Your task to perform on an android device: My kitchen's refrigerator has become faulty and old-fashioned, therefore I'm currently using the CoolBlue app to search for a new Samsung refrigerator 
Image 0: 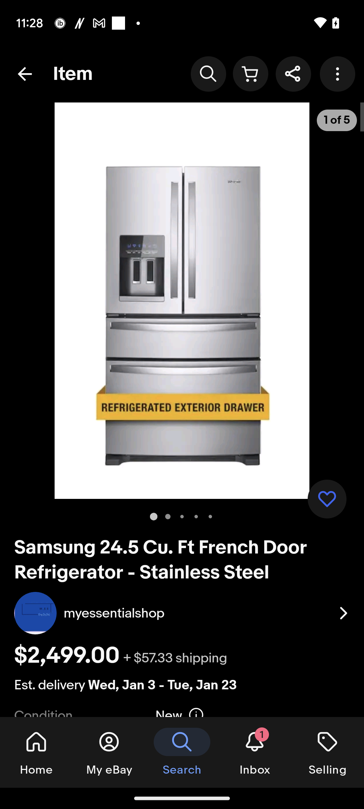
open the Coolblue app
Step 0: open app "Coolblue"
Image 1: 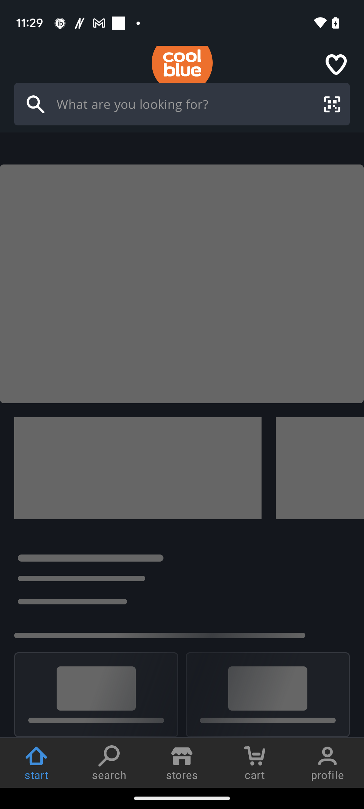
open the Coolblue app
Step 1: wait
Image 2: 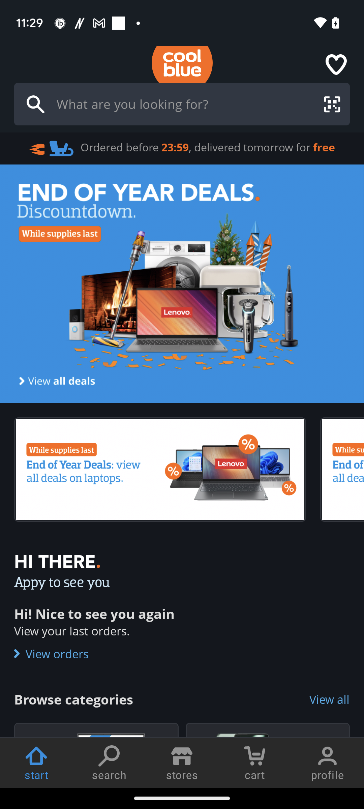
Click on the search icon
Step 2: click (182, 104)
Image 3: 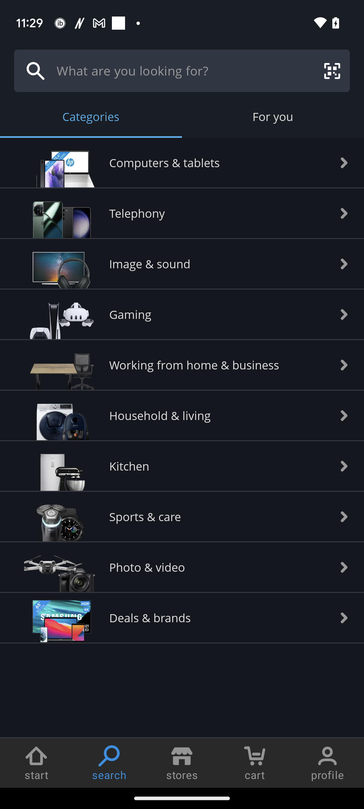
Click on the search bar
Step 3: click (182, 71)
Image 5: 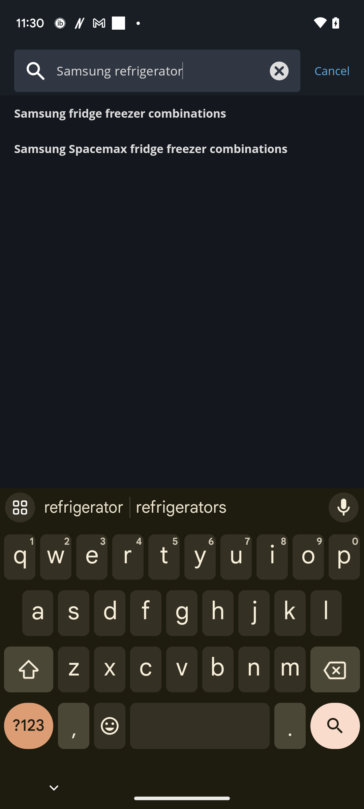
Click on the search key
Step 5: click (335, 731)
Image 6: 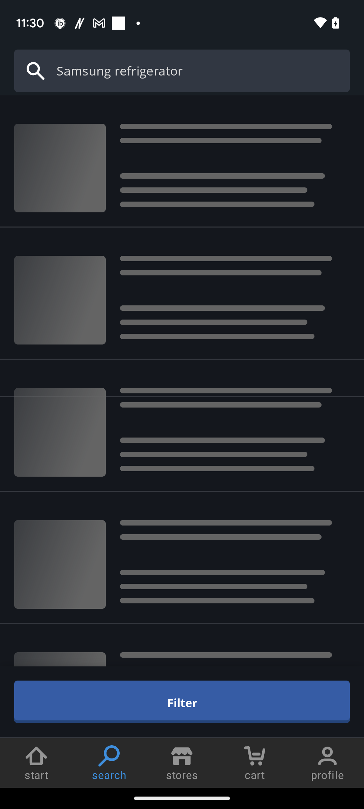
Click on the search key
Step 6: wait
Image 7: 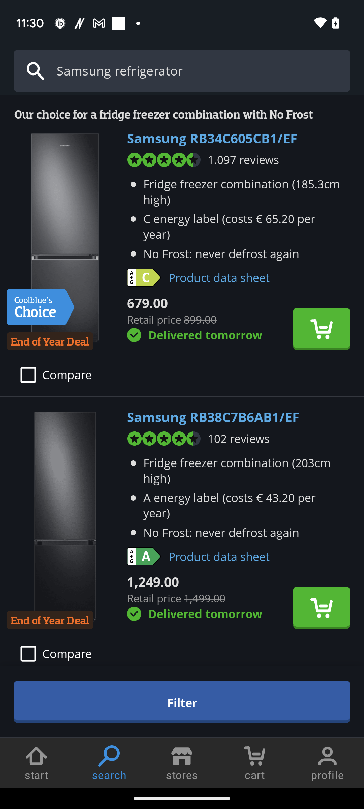
Click on the first Samsung refrigerator
Step 7: click (51, 199)
Image 8: 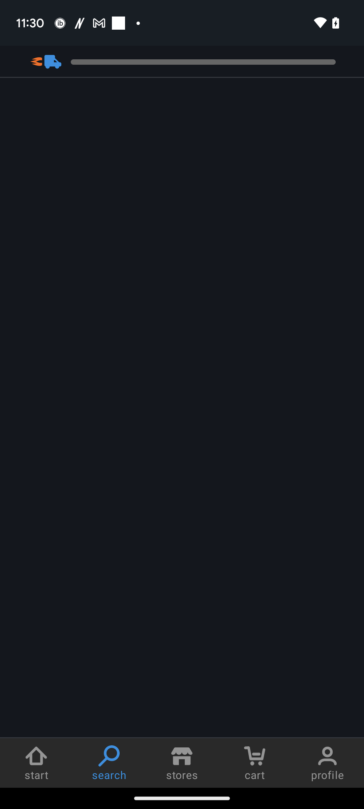
Click on the first Samsung refrigerator
Step 8: wait